Your task to perform on an android device: I'm prepared to begin the exercise regimen. Start the 7x4 Full body challenge in the Workout Planner app.
Image 0: 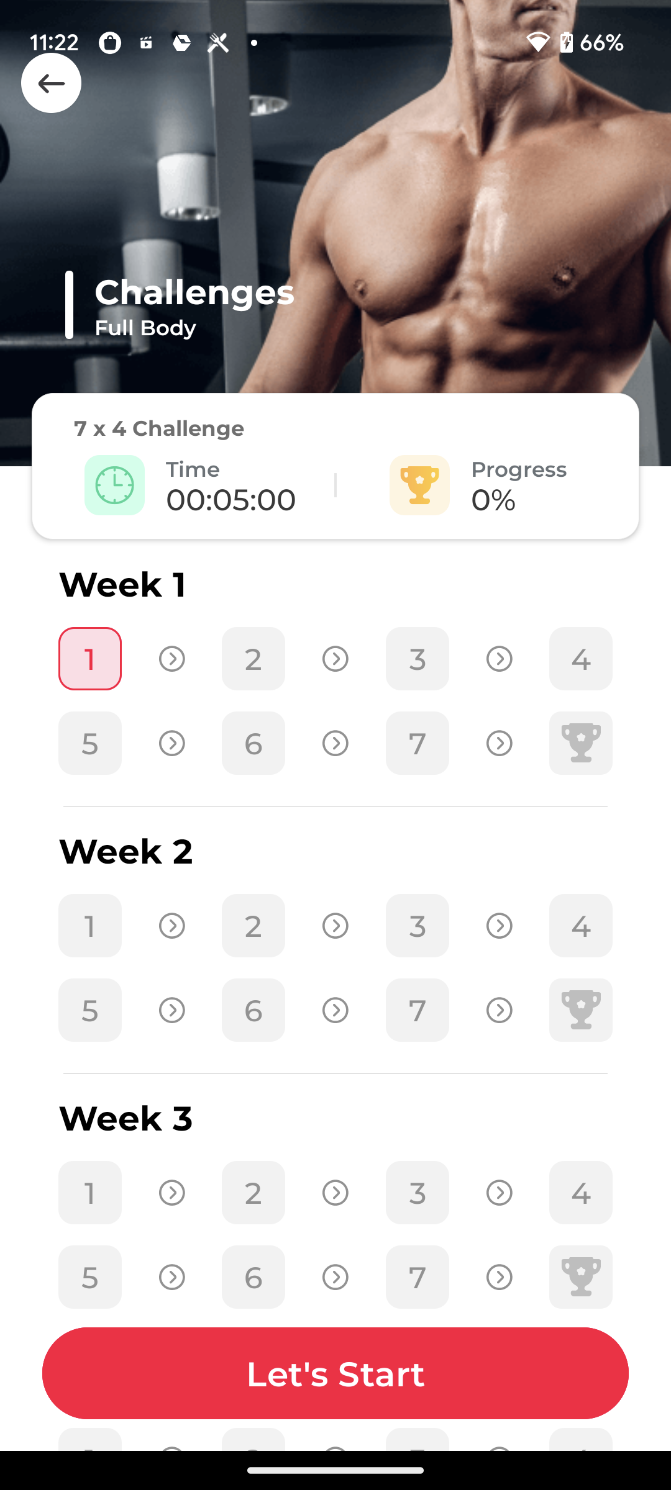
Click  on Let's Start at the bottom of the screen
Step 0: click (335, 1373)
Image 1: 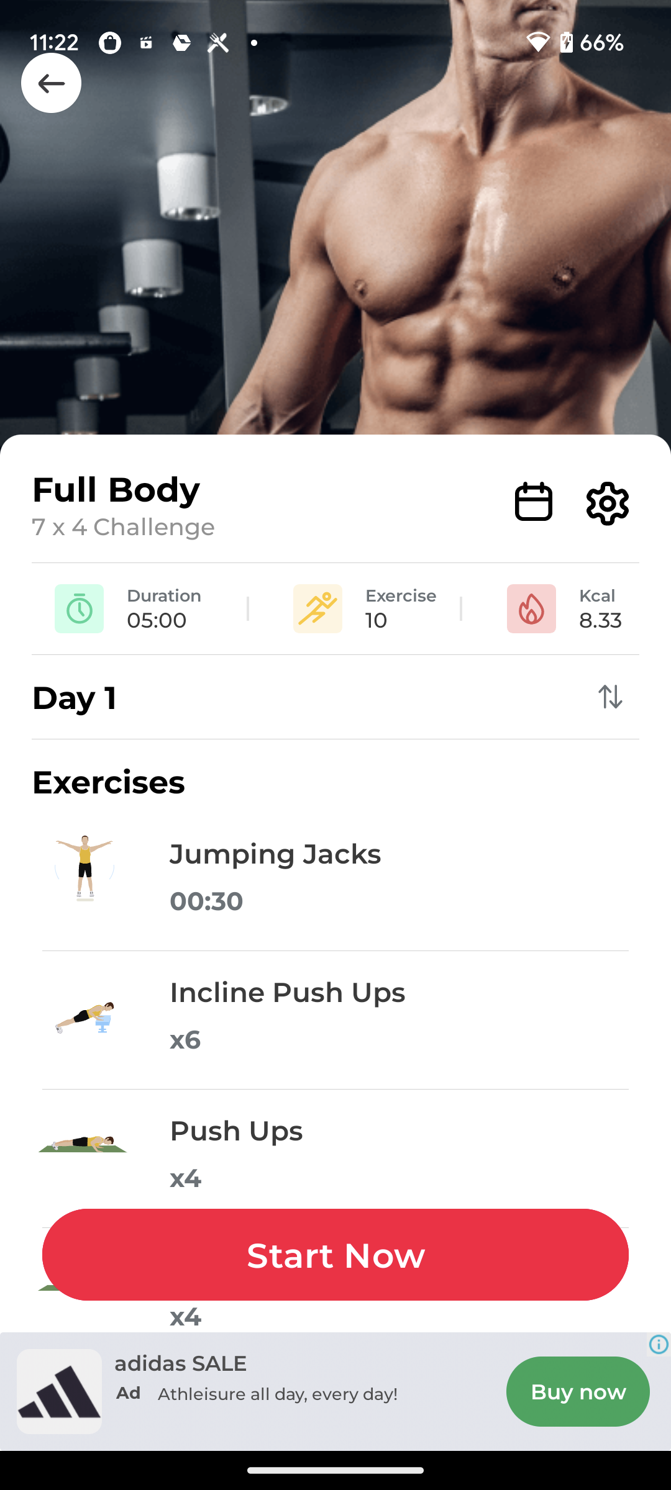
Click on Start Now at the bottom of the screen
Step 1: click (404, 1268)
Image 2: 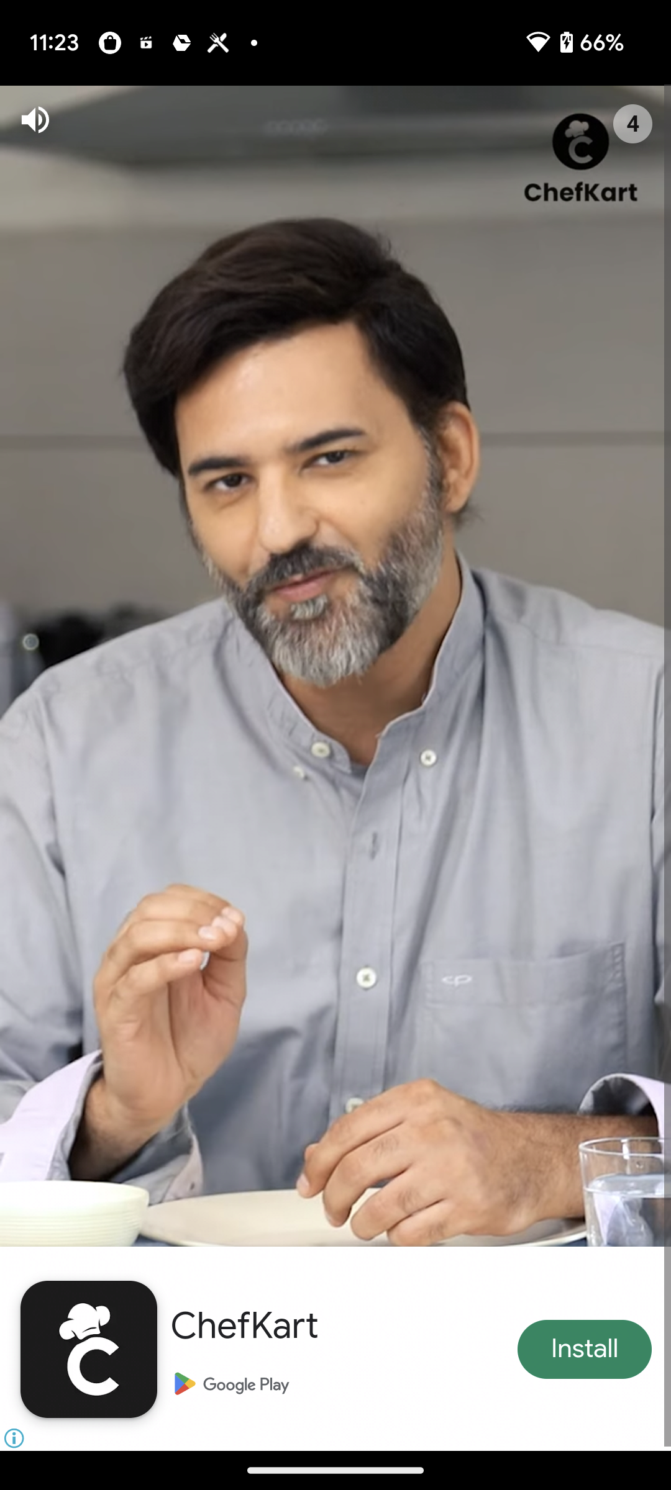
Click on Start Now at the bottom of the screen
Step 2: wait
Image 3: 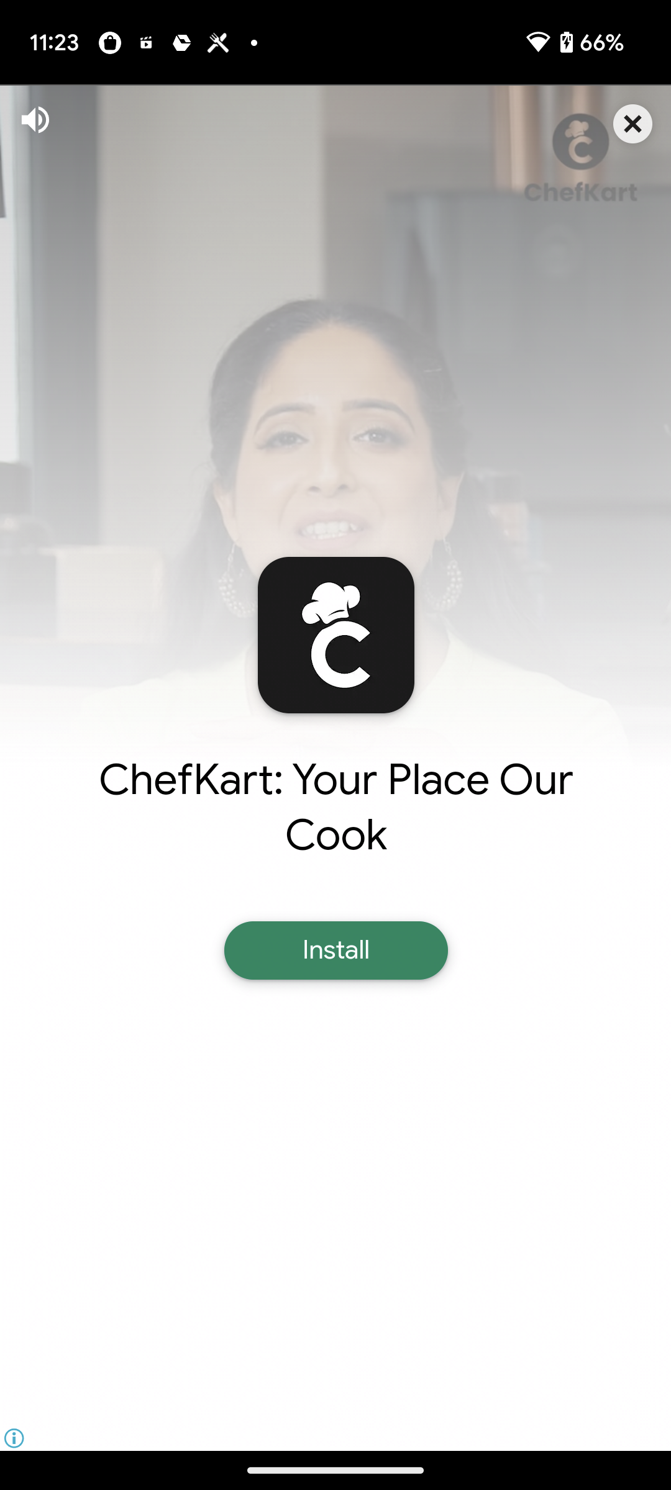
Click on the cross icon at the top right corner of the screen
Step 3: wait
Image 4: 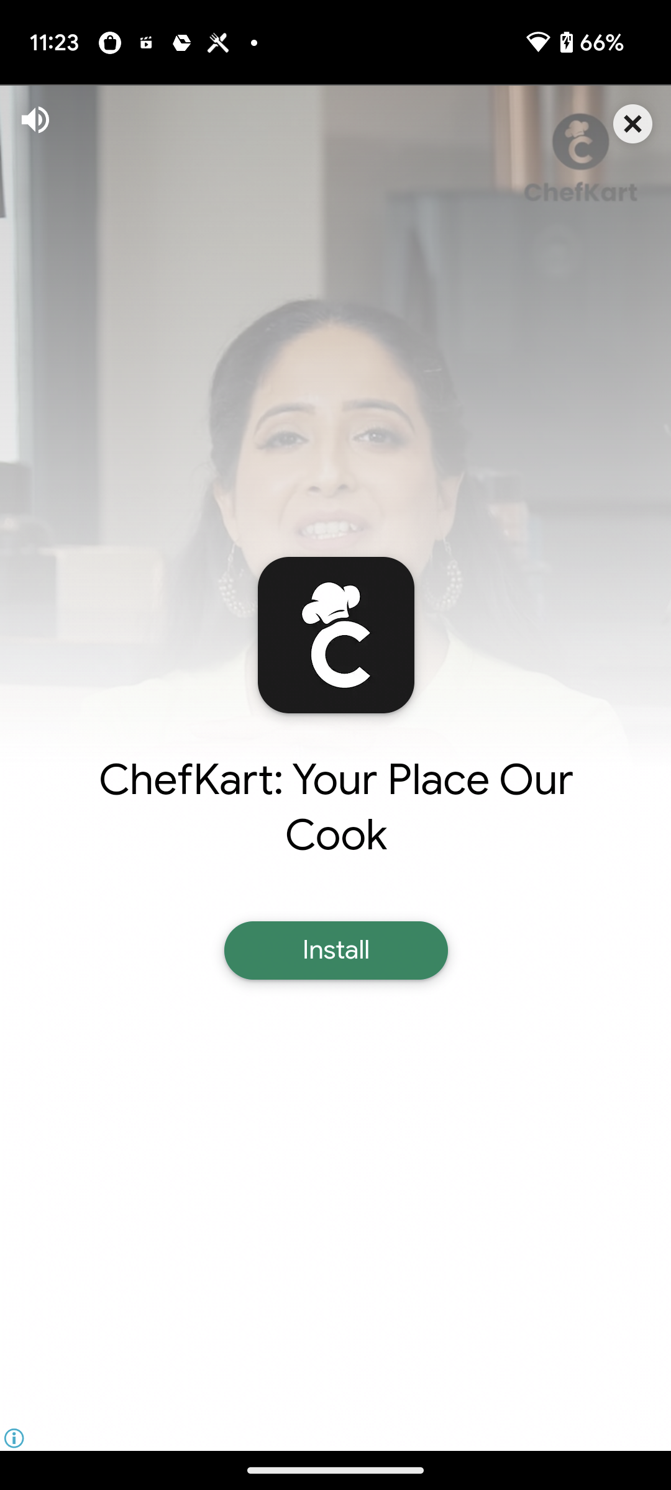
Click on the cross icon at the top right corner of the screen
Step 4: click (631, 127)